Your task to perform on an android device: Since I have completed my shopping for hiking boots and camping gear, I will mark the task as complete in the Habitica app.
Image 0: 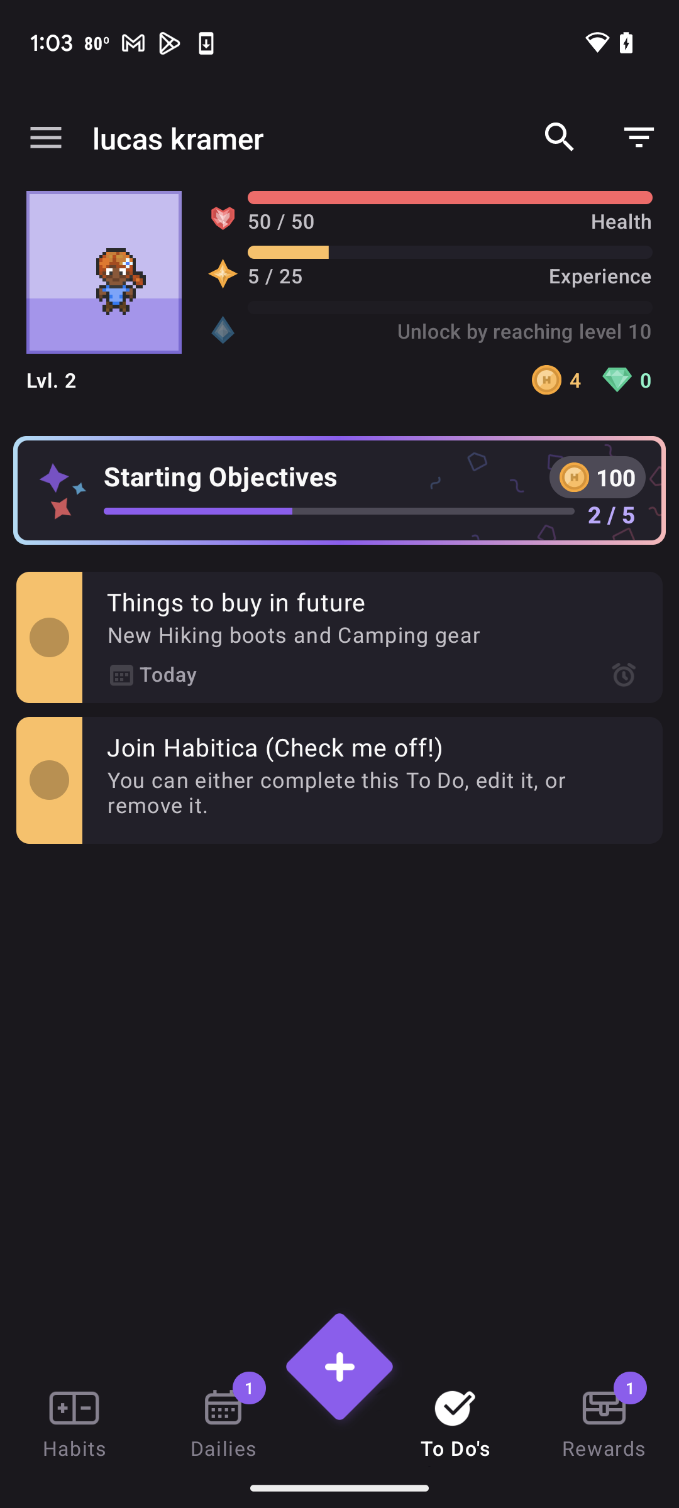
Click on the circle to mark it as complete
Step 0: click (49, 637)